Your task to perform on an android device: I want to add Entrance Effect animation  Named "blinds"  on the presentaion slide using power point app
Image 0: 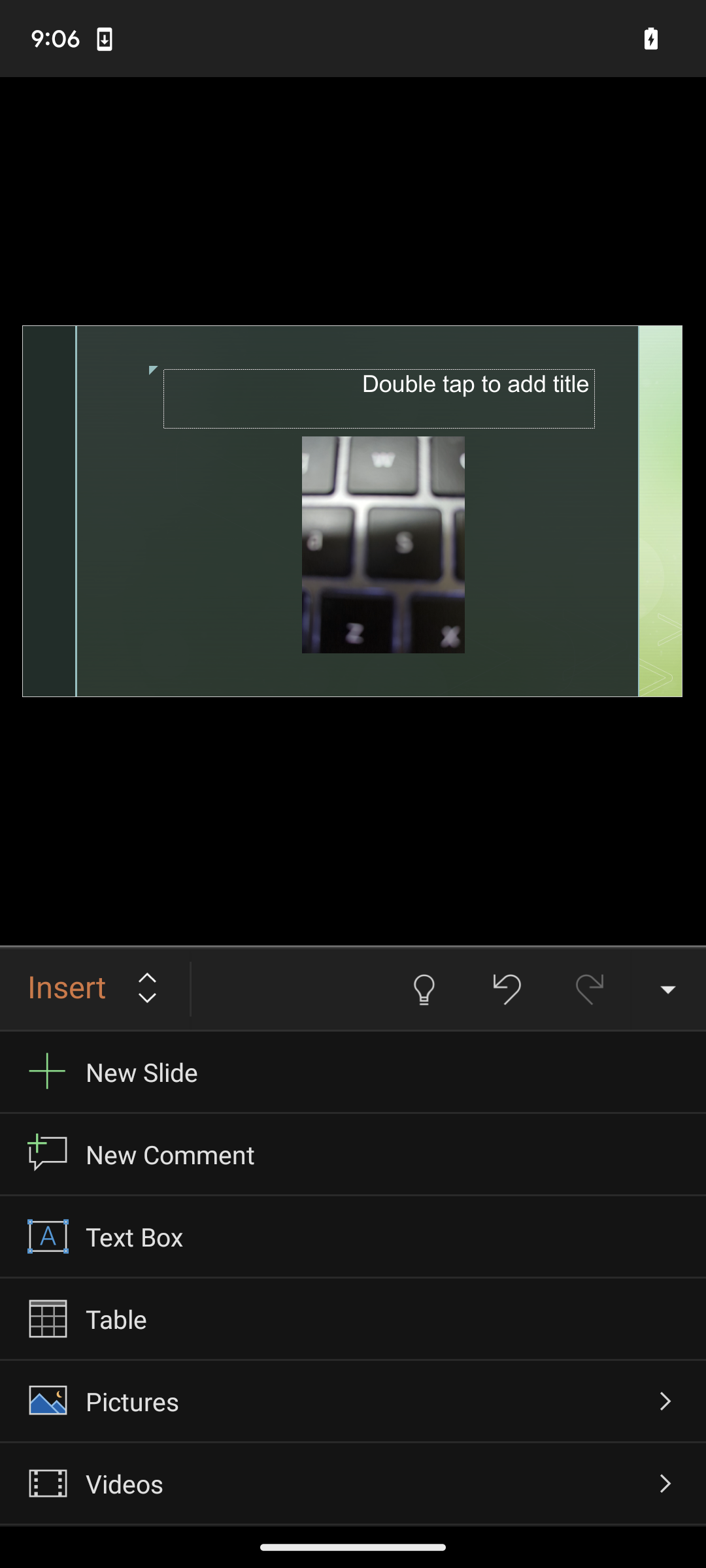
click on insert button ( upward and downward arrow icon ) on pop up window to view more option at the lower left corner of the screen
Step 0: click (94, 989)
Image 1: 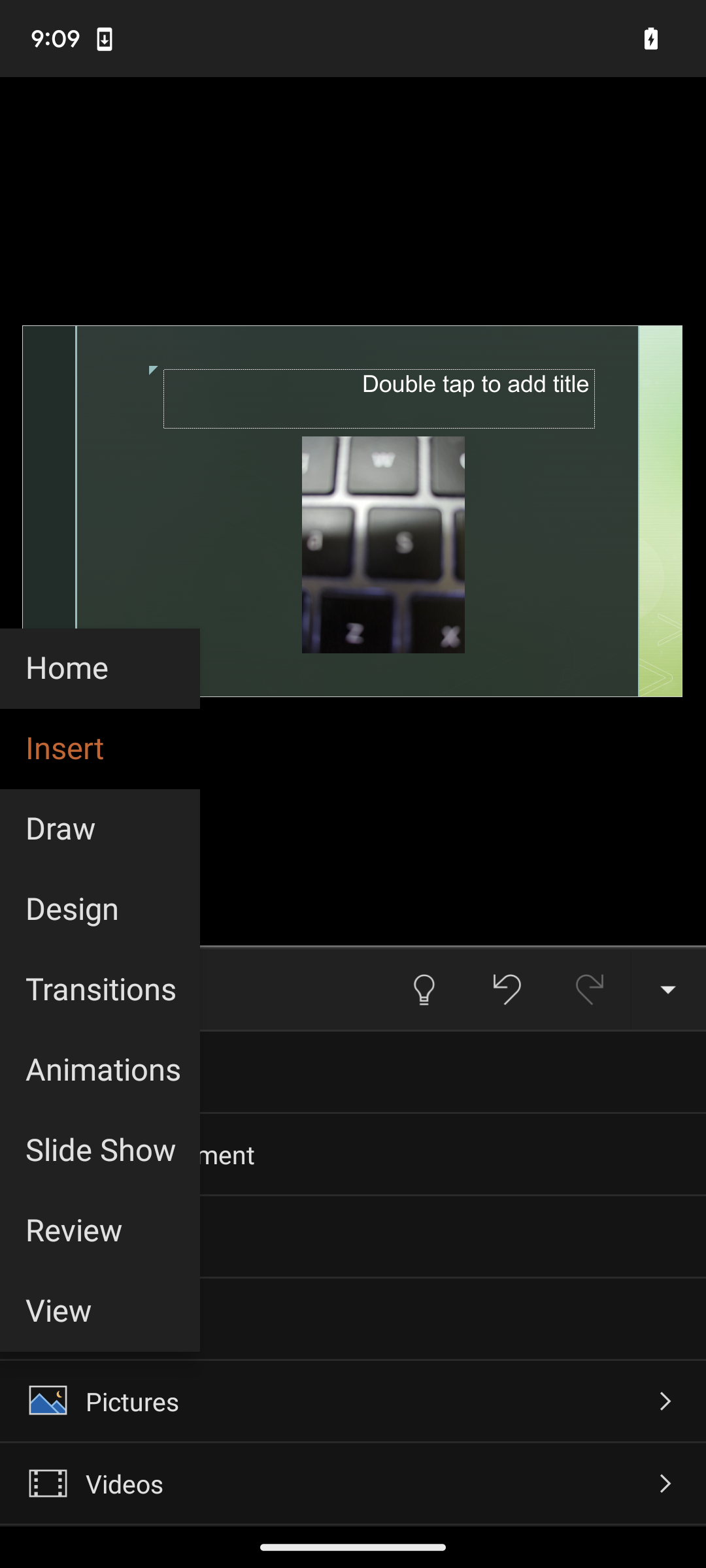
choose animations option( last fourth option ) on pop up window at the lower left corner of the screen to select an animation for slide 
Step 1: click (99, 1070)
Image 2: 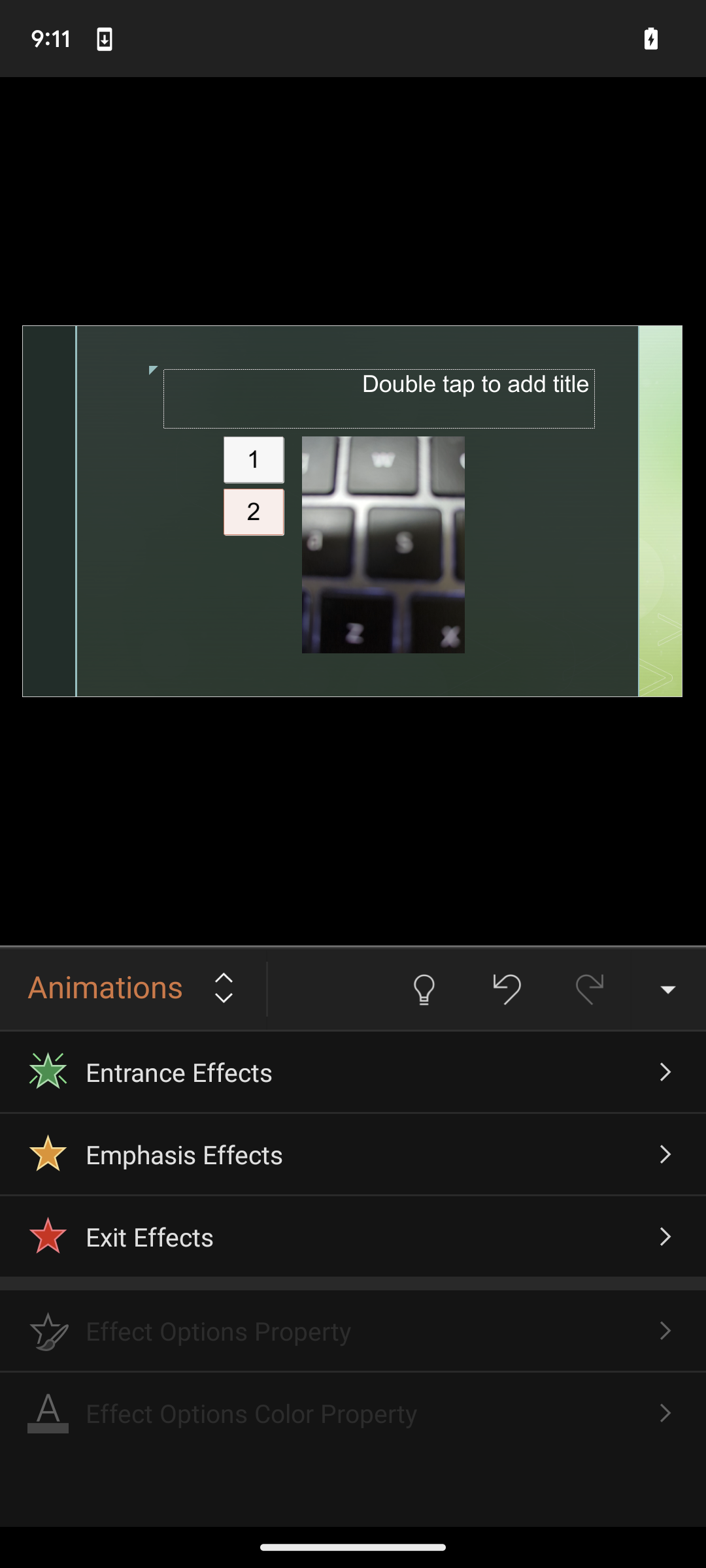
choose first option ( Entrance effect) on the pop up window at the bottom of the screen 
Step 2: click (353, 1071)
Image 3: 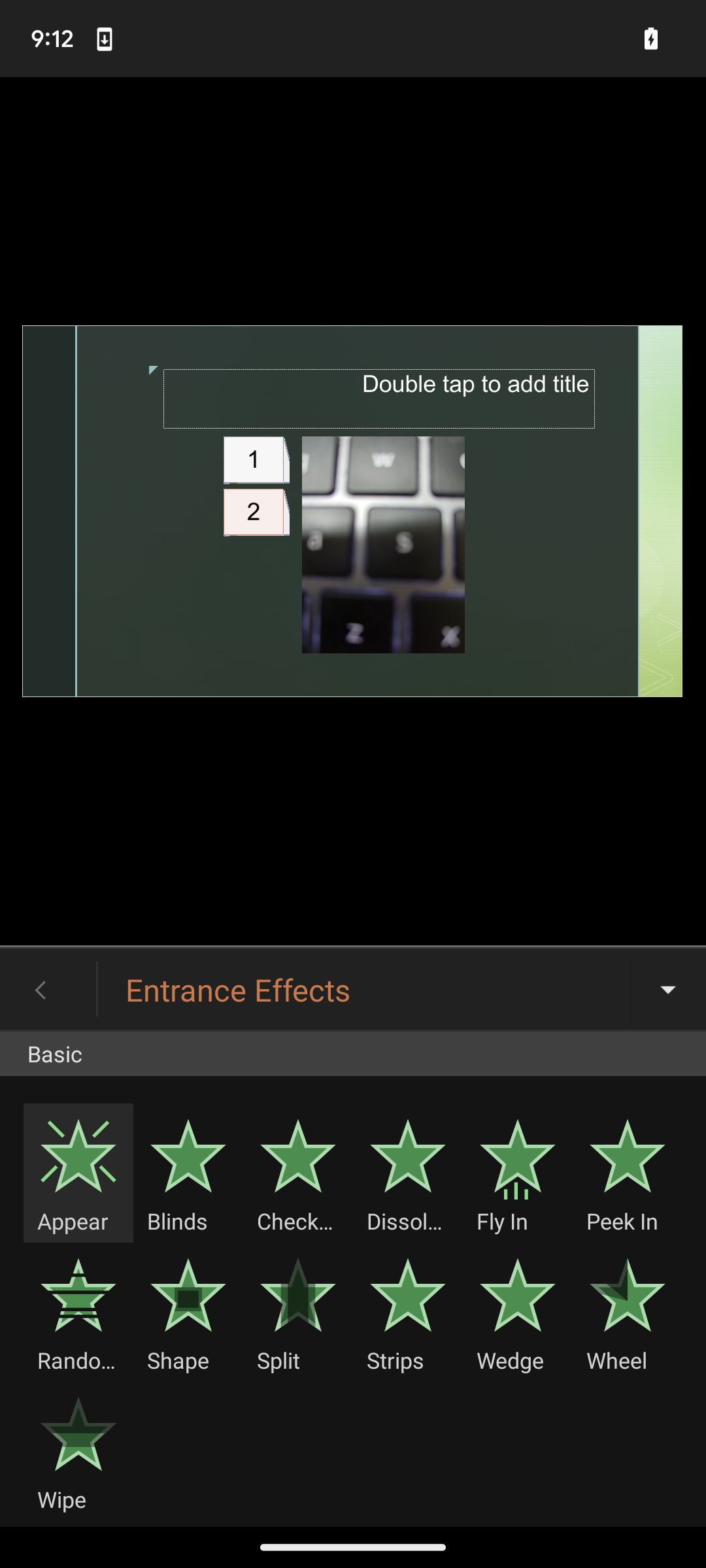
click on second option (blinds) on pop up window at the bottom of the screen 
Step 3: click (188, 1173)